Your task to perform on an android device: In the Ebay app, In order to get excellent offers at affordable prices, I would like to compare the Nike Jordan vapor Knit Football Gloves White/Black.
Image 0: 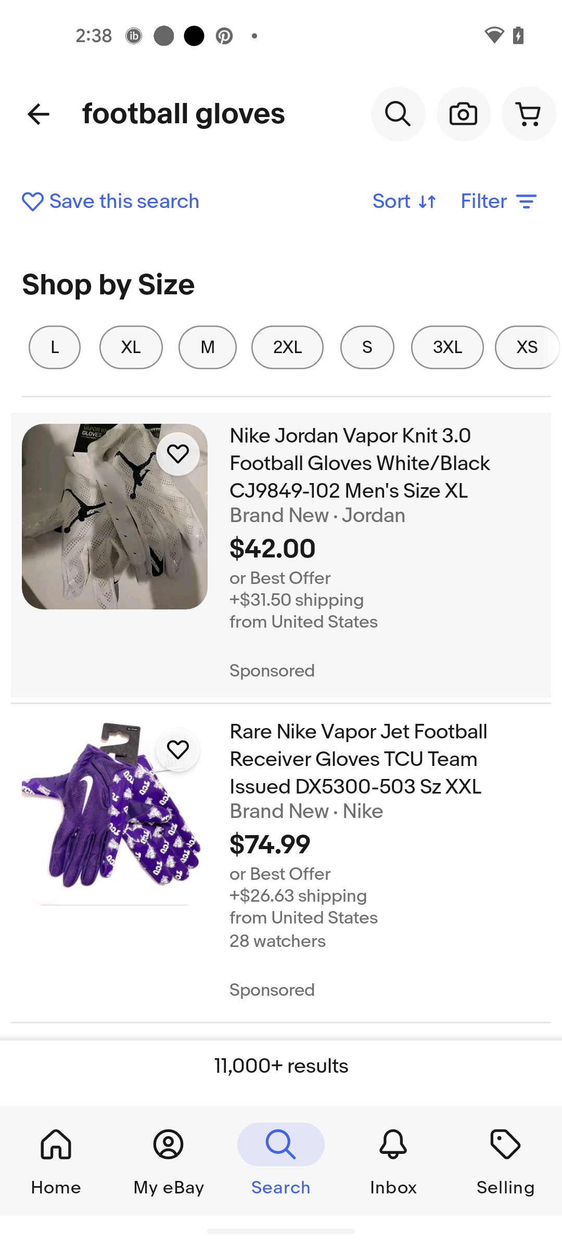
Open the first item in search result
Step 0: click (385, 463)
Image 1: 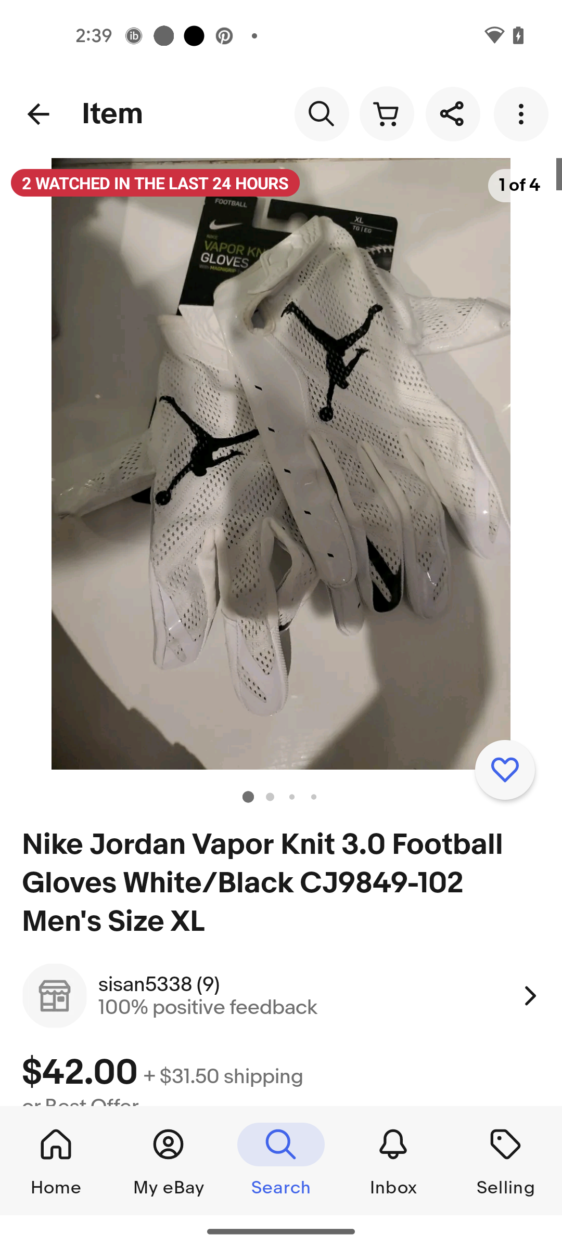
Swipe up to view the compare option
Step 1: scroll down
Image 2: 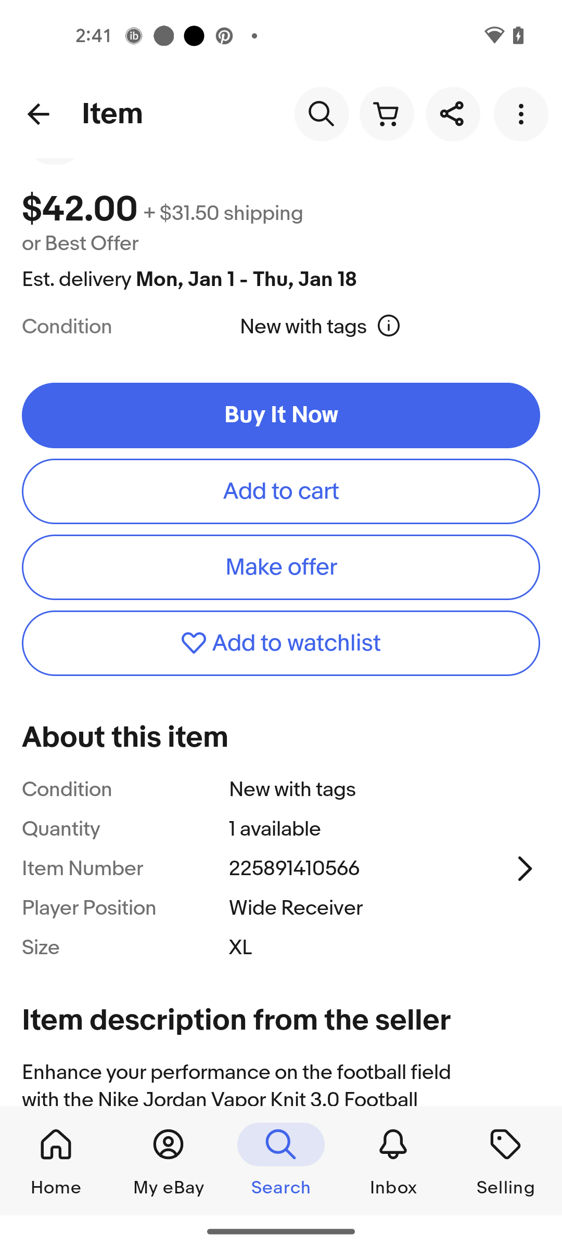
Swipe up to view the compare option
Step 2: scroll down
Image 4: 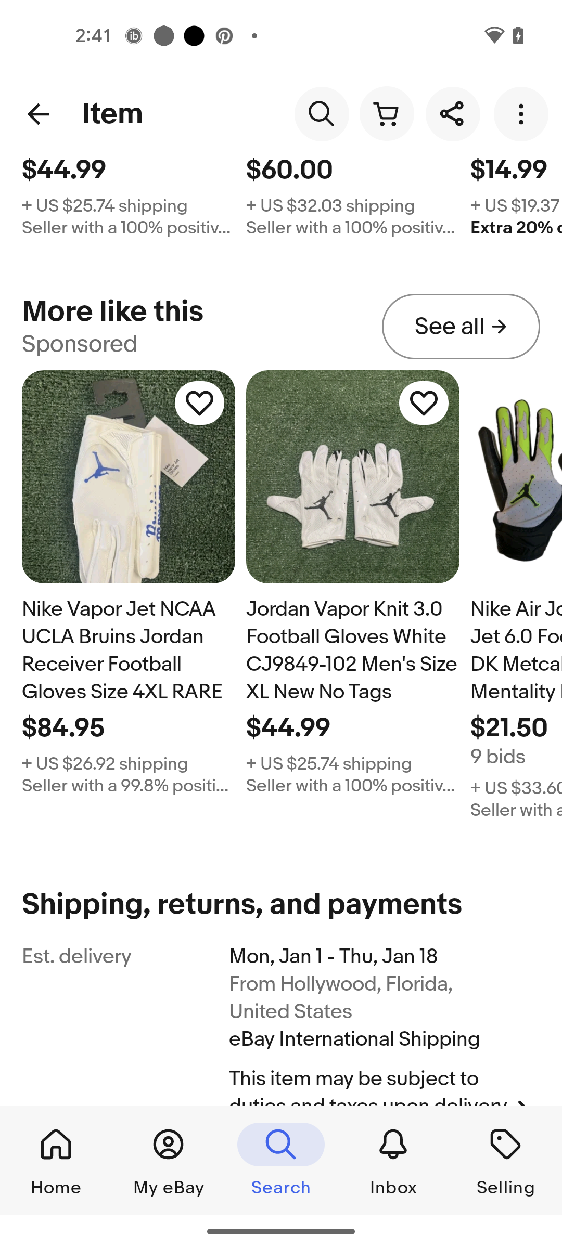
Click on the See all option
Step 4: click (461, 326)
Image 5: 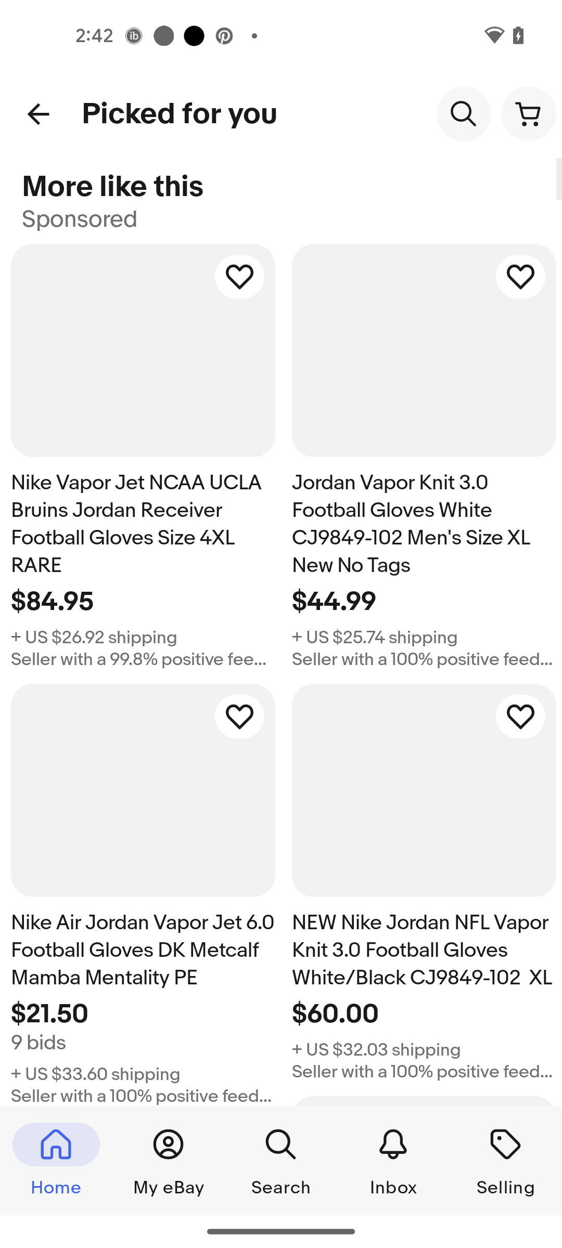
Click on the See all option
Step 5: wait